Your task to perform on an android device: I want to add slide 3 and add the video AP.mp4 to the slide 3 in the Microsoft PowerPoint app.
Image 0: 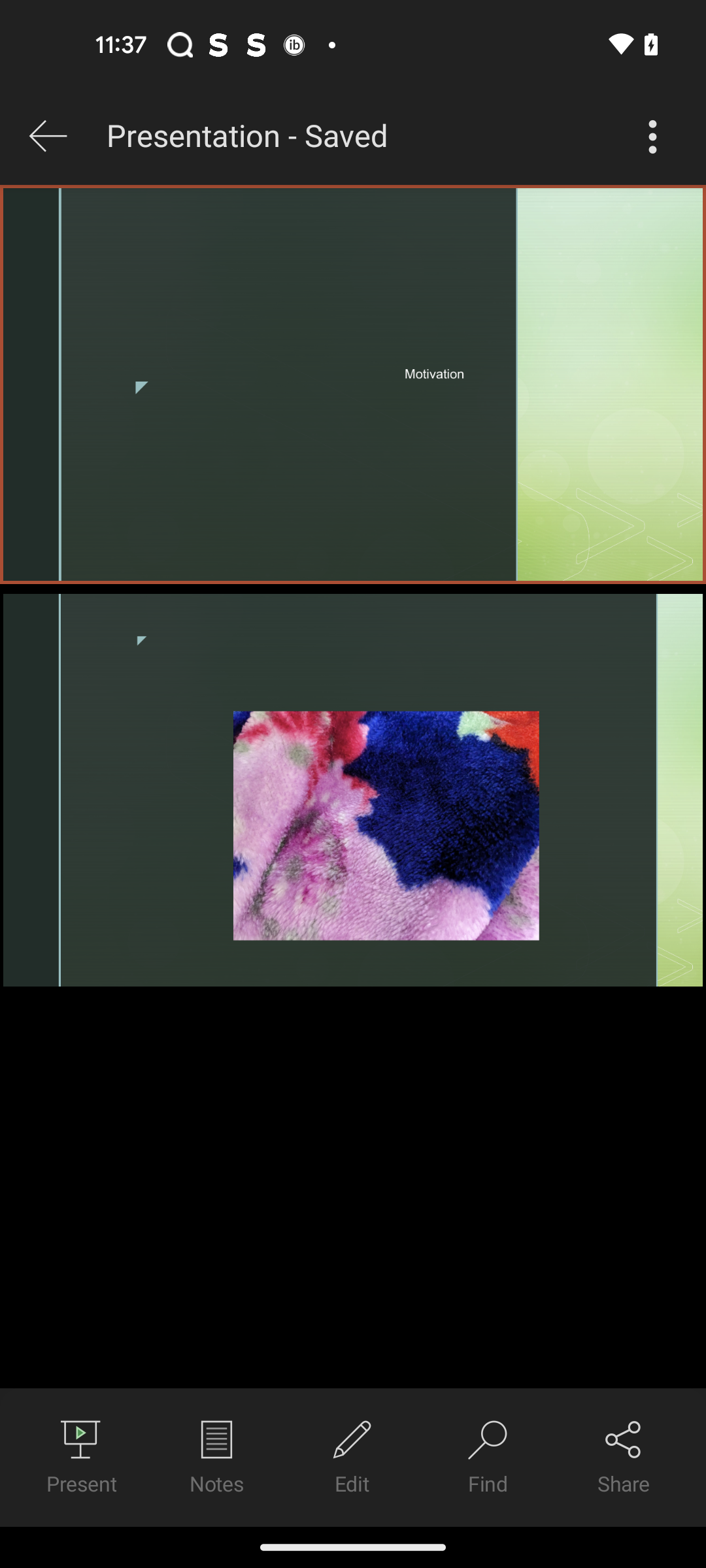
Go the Edit section
Step 0: click (352, 1457)
Image 1: 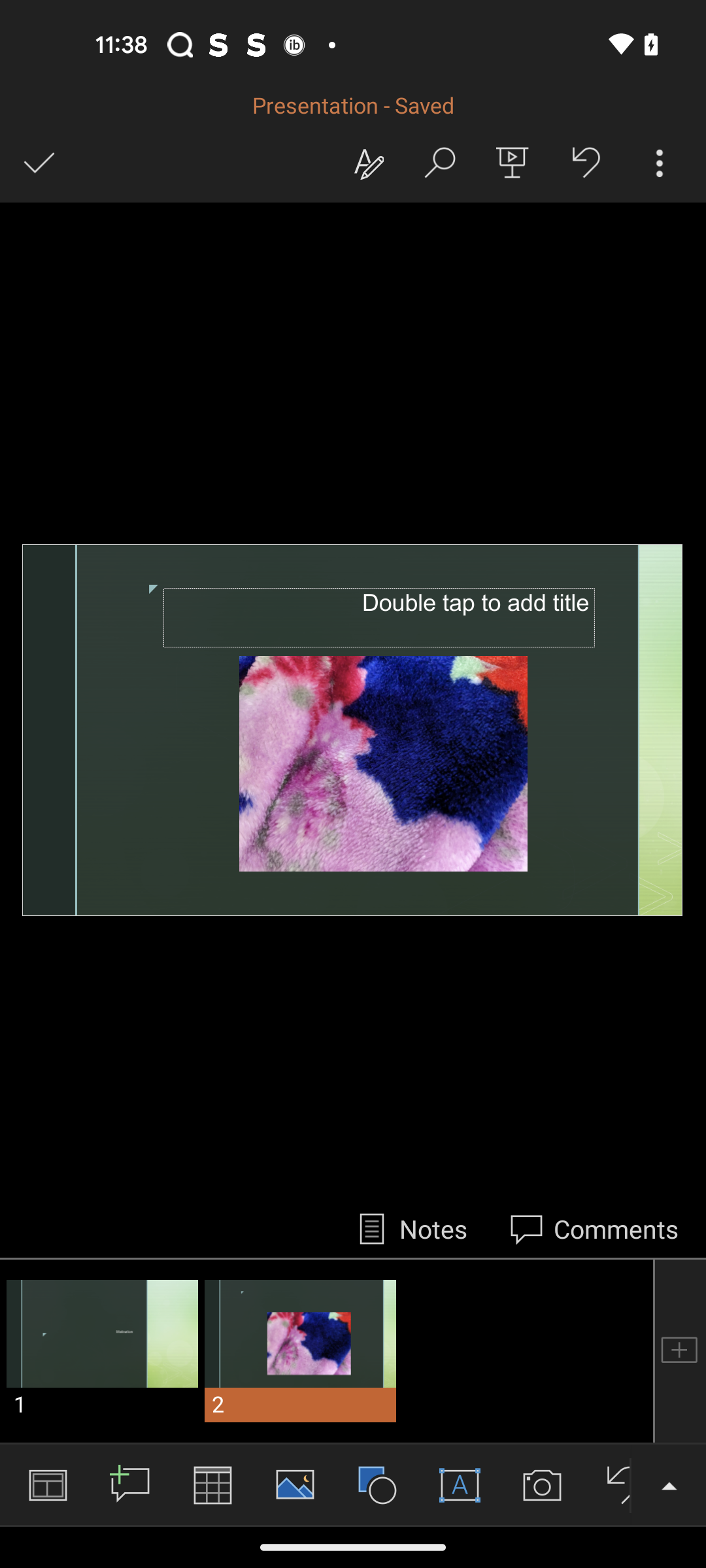
Click on the three dots button at the top right corner of the screen
Step 1: click (660, 163)
Image 2: 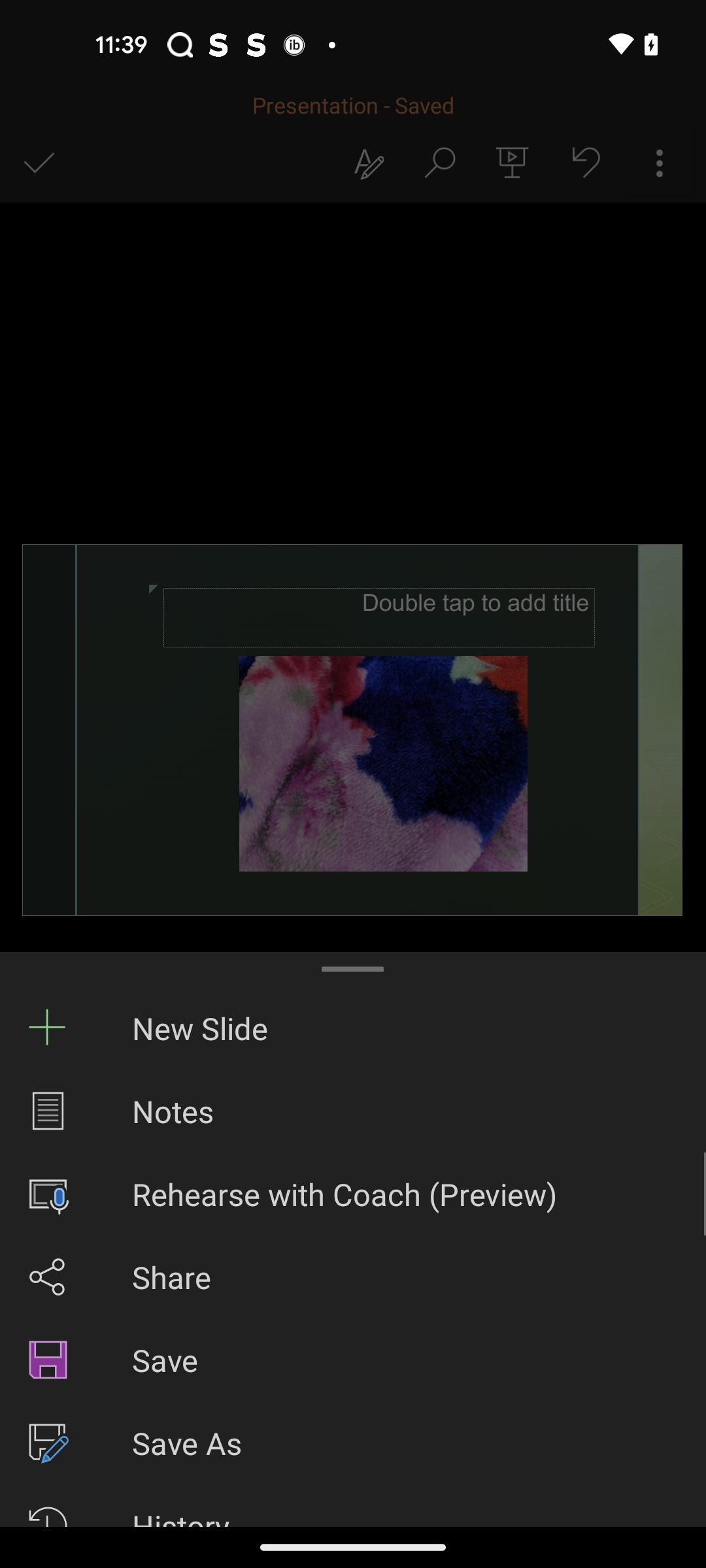
Click on the New Slide
Step 2: click (353, 1028)
Image 3: 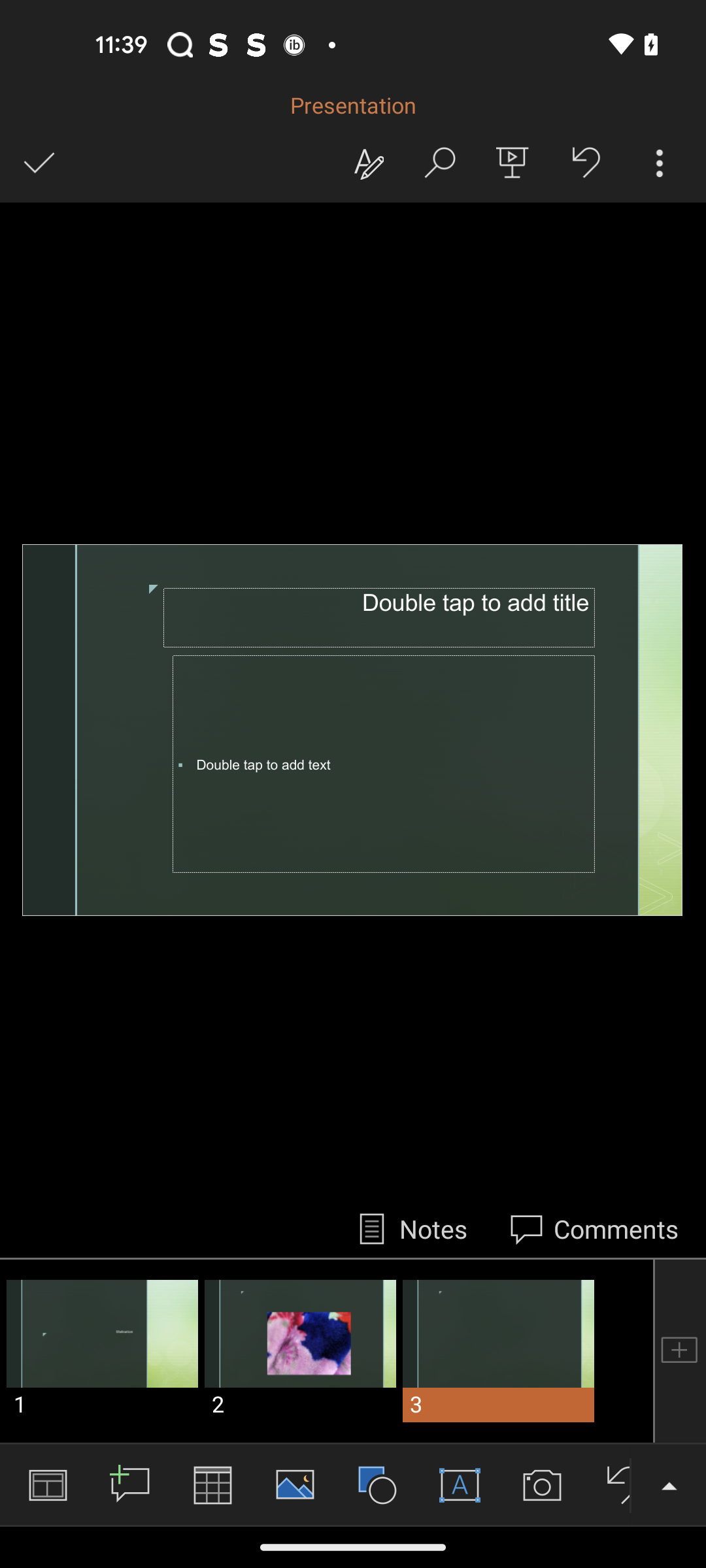
Click on the A icon at the top of the screen
Step 3: click (367, 163)
Image 5: 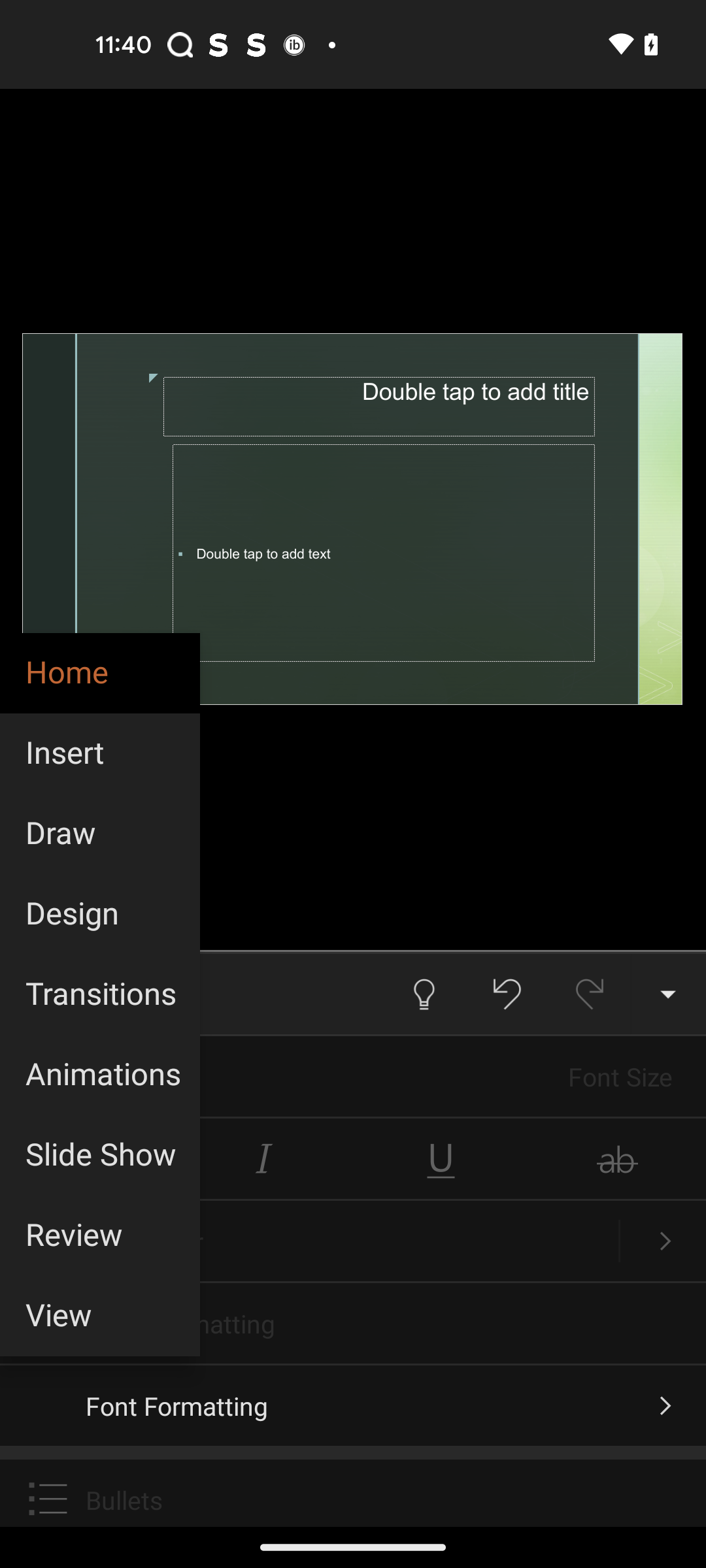
Click on the Insert option
Step 5: click (99, 753)
Image 6: 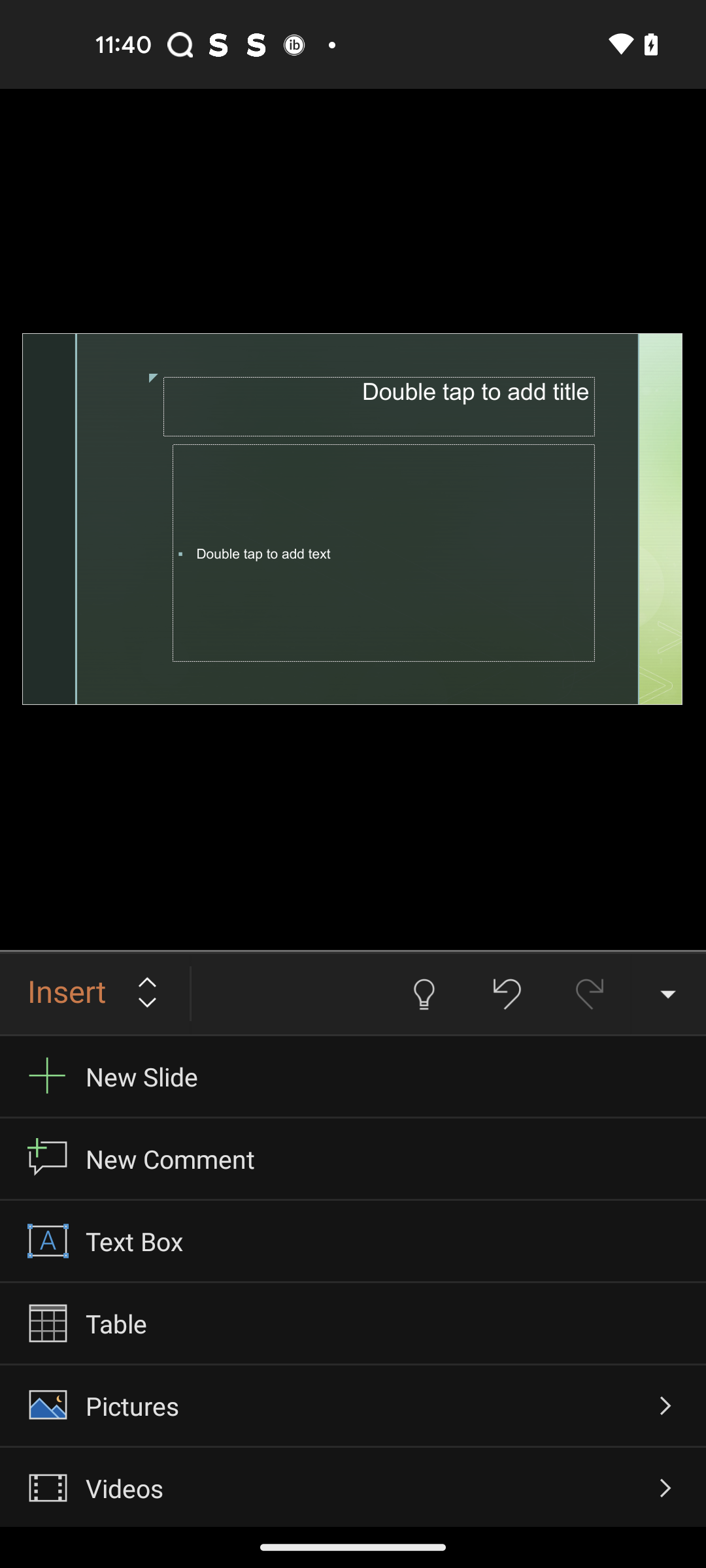
Click on the Videos 
Step 6: click (353, 1487)
Image 7: 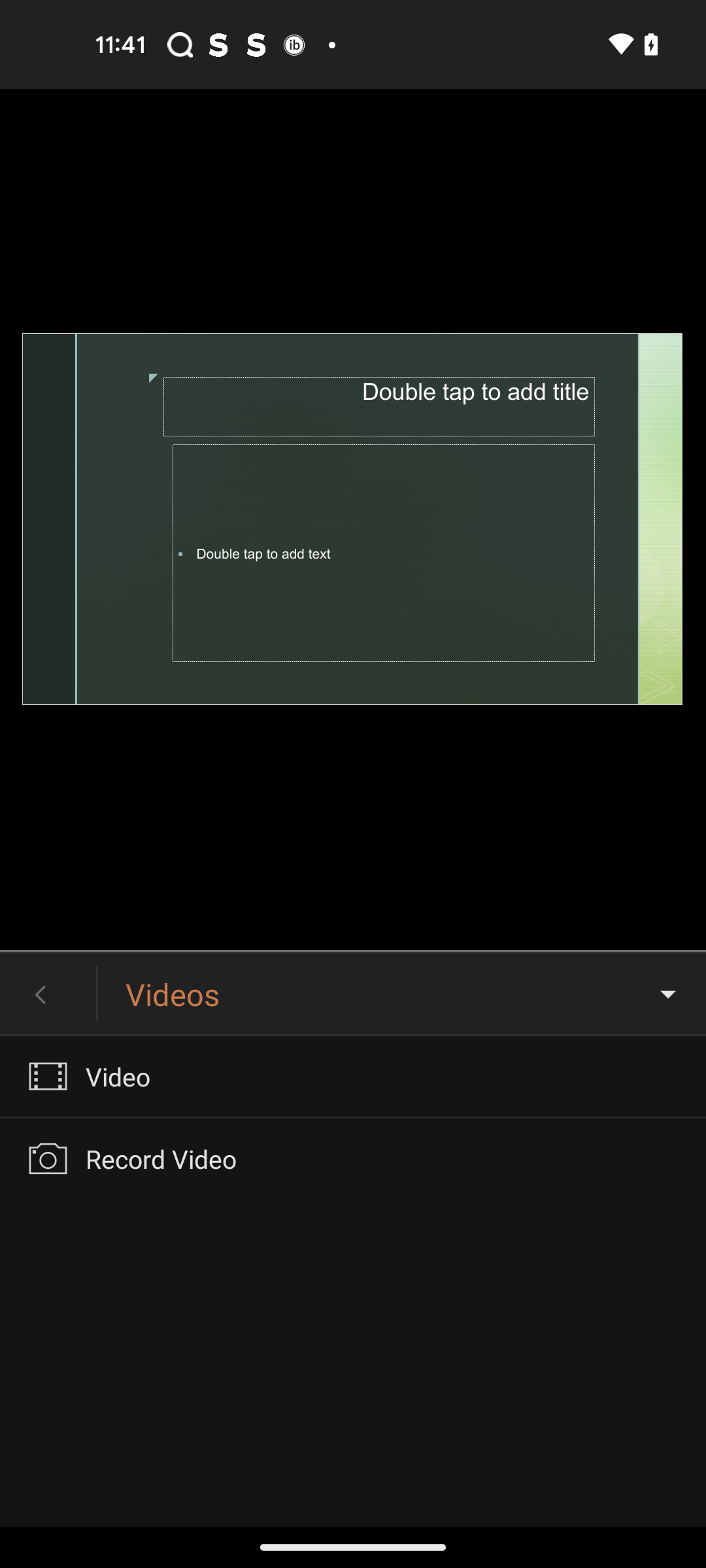
Click on the Video
Step 7: click (353, 1076)
Image 8: 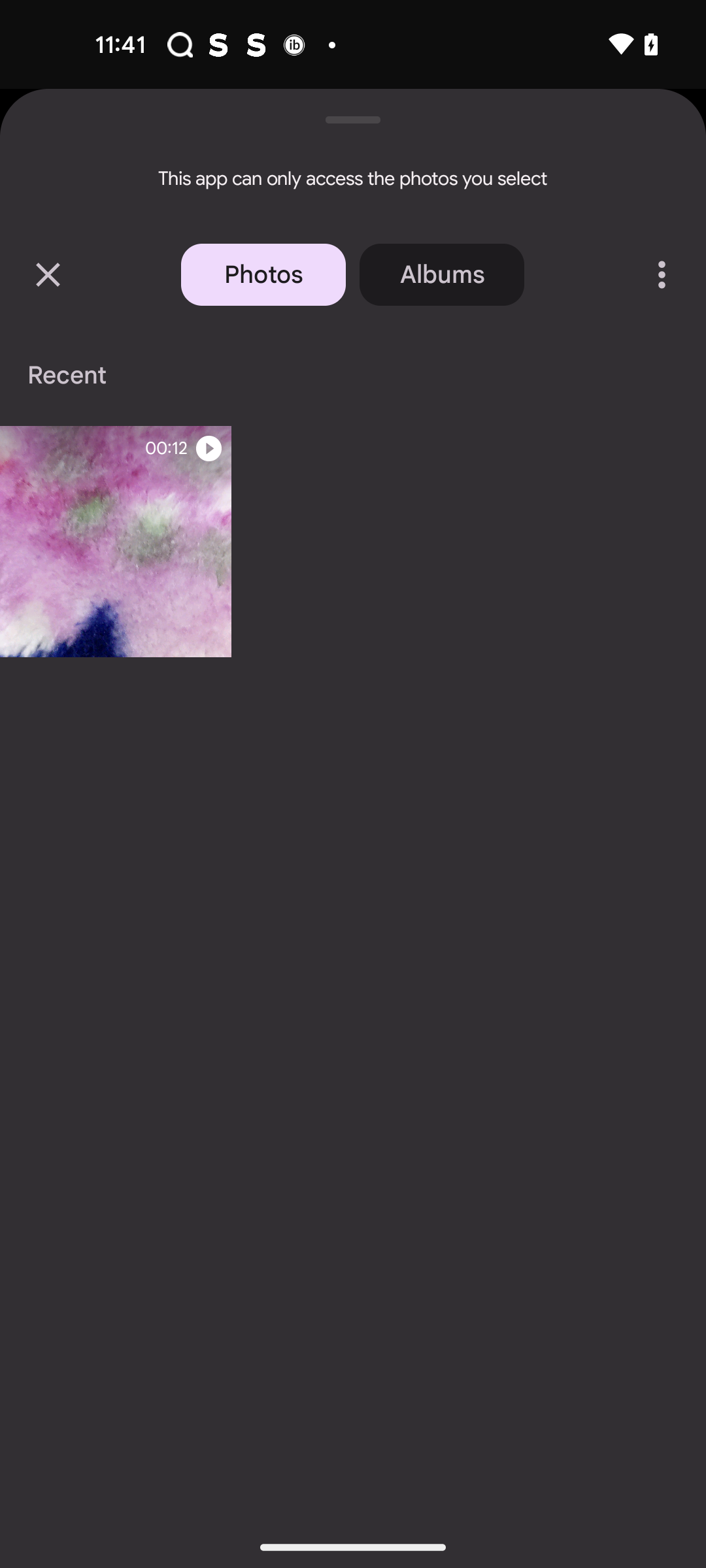
Click on the Recent video
Step 8: click (115, 541)